Your task to perform on an android device: I'd like to read the reviews so that It can be easy to make a good decision.
Image 0: 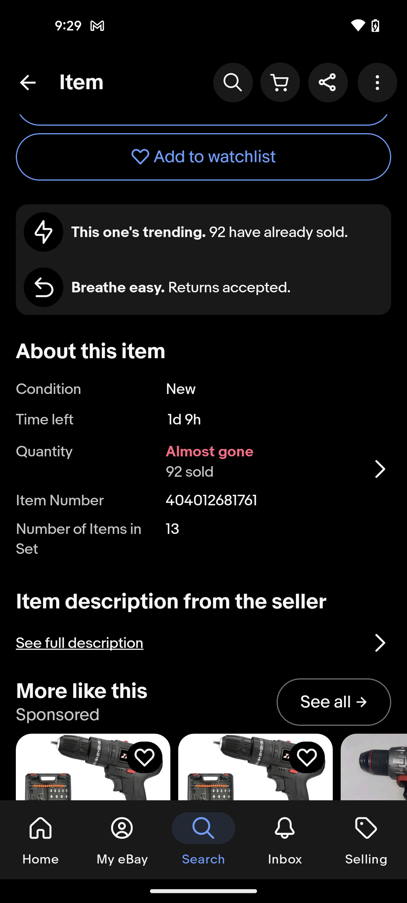
scroll down to see reviews sections
Step 0: scroll down
Image 2: 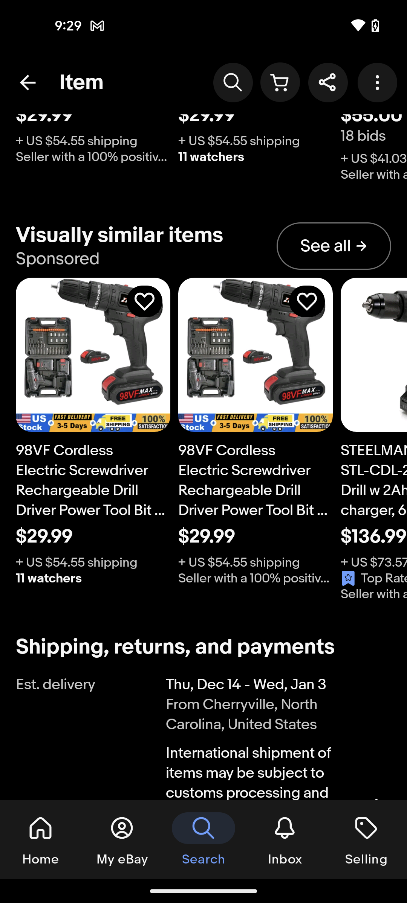
scroll down to see reviews sections
Step 2: scroll down
Image 3: 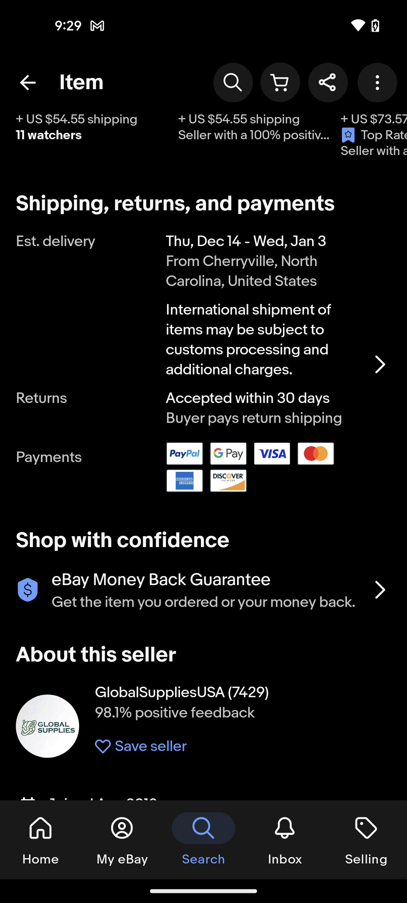
scroll down to see reviews sections
Step 3: scroll down
Image 4: 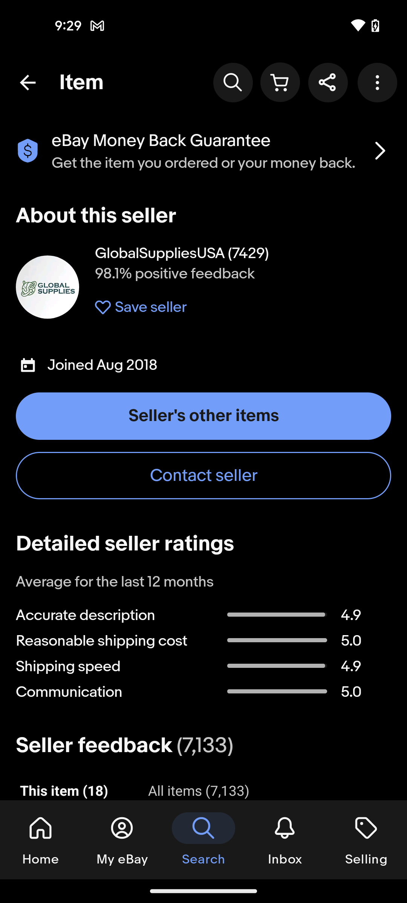
scroll down to see reviews sections
Step 4: scroll down
Image 6: 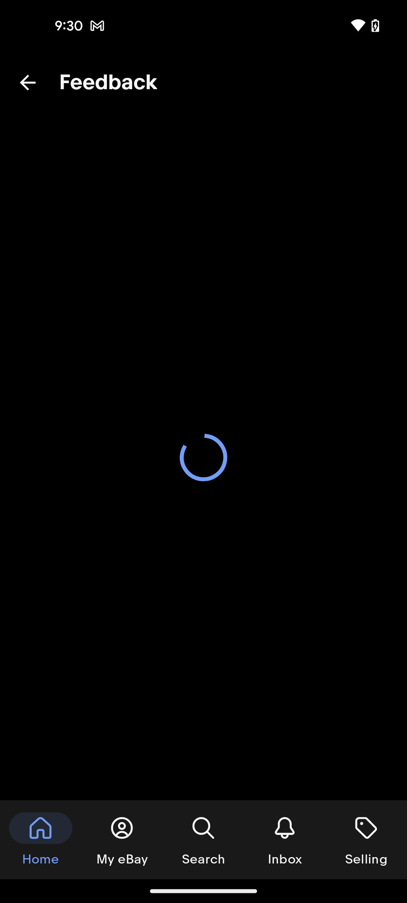
click on see all feedback
Step 6: wait